Your task to perform on an android device: I want music, sleep, and timers to appear on the home screen, so apply these personalized shortcuts for me on the Insight Timer app.
Image 0: 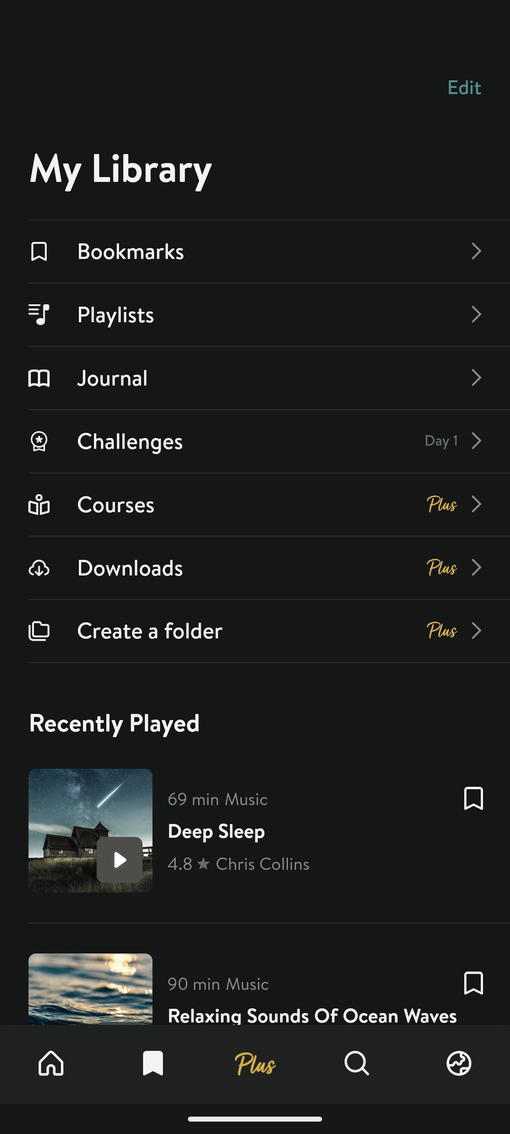
Click on the Home tab at the bottom Left corner of the screen
Step 0: click (51, 1064)
Image 1: 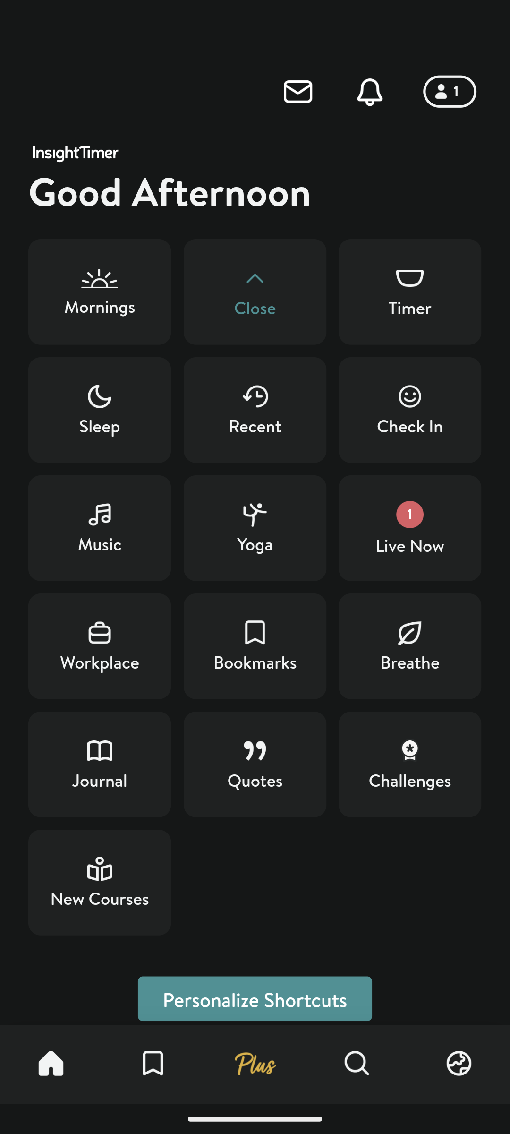
Click on the tab Personalize shortcuts.
Step 1: click (255, 978)
Image 2: 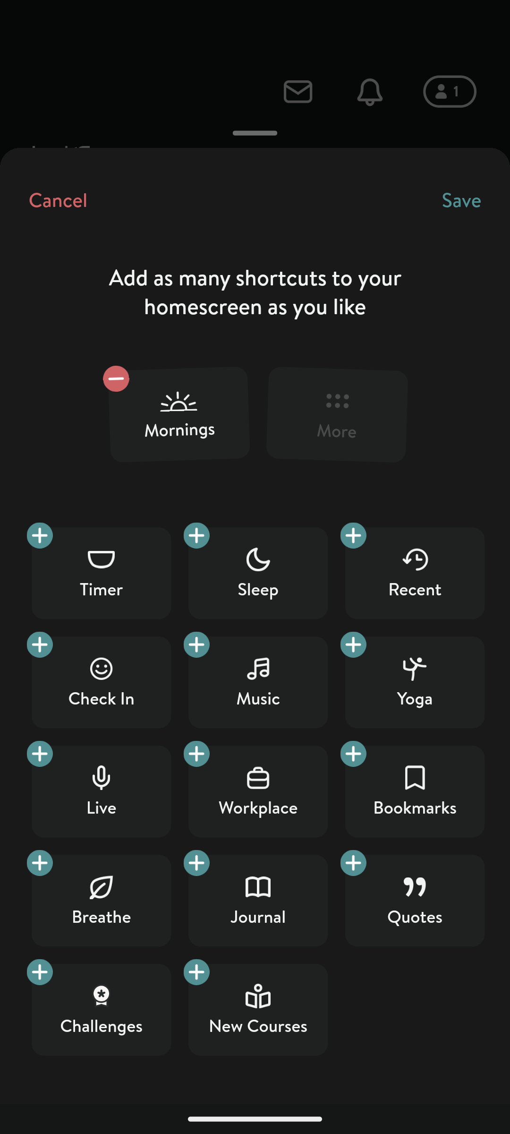
Click on the + icon of the timer tab.
Step 2: click (255, 552)
Image 3: 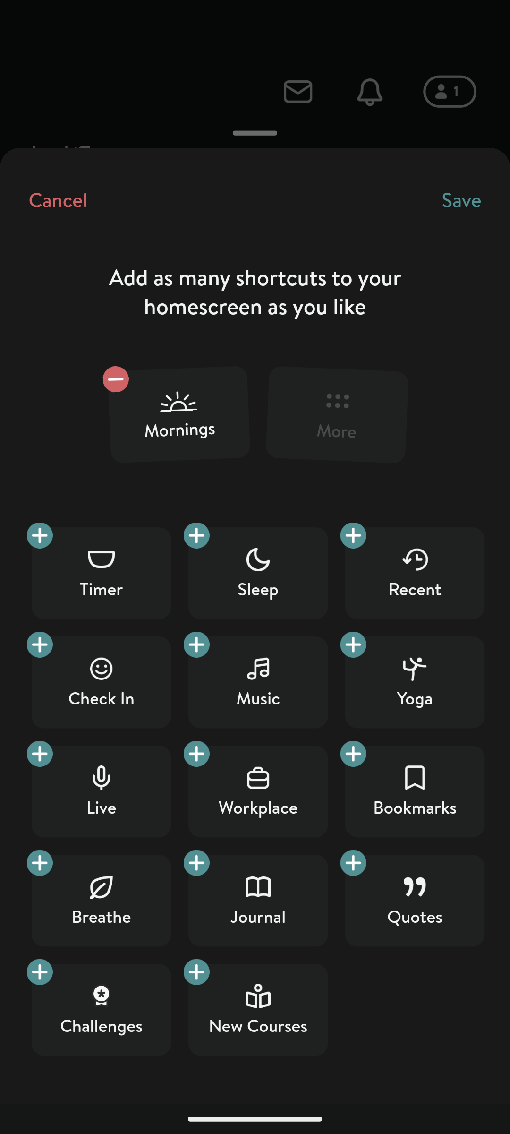
Click on the + icon of the timer tab.
Step 3: click (98, 576)
Image 4: 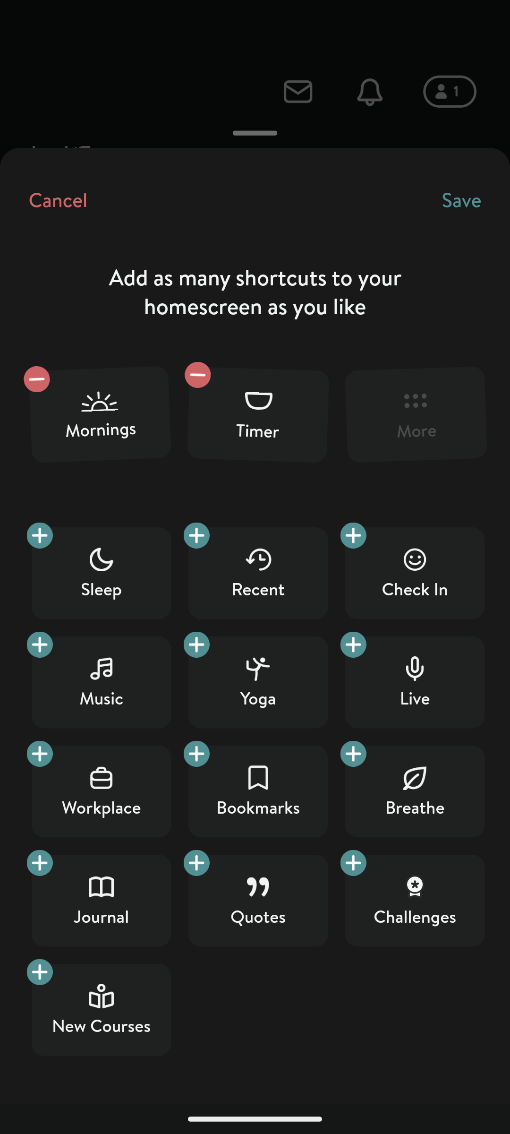
Click on the + icon of the Music tab.
Step 4: click (98, 685)
Image 5: 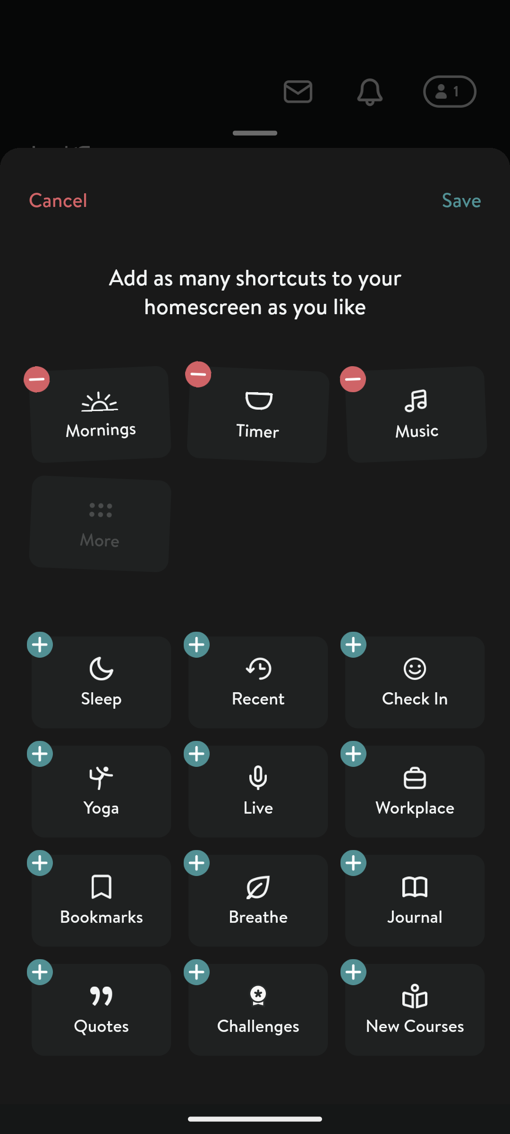
Click on the + icon of the Sleep tab.
Step 5: click (98, 685)
Image 7: 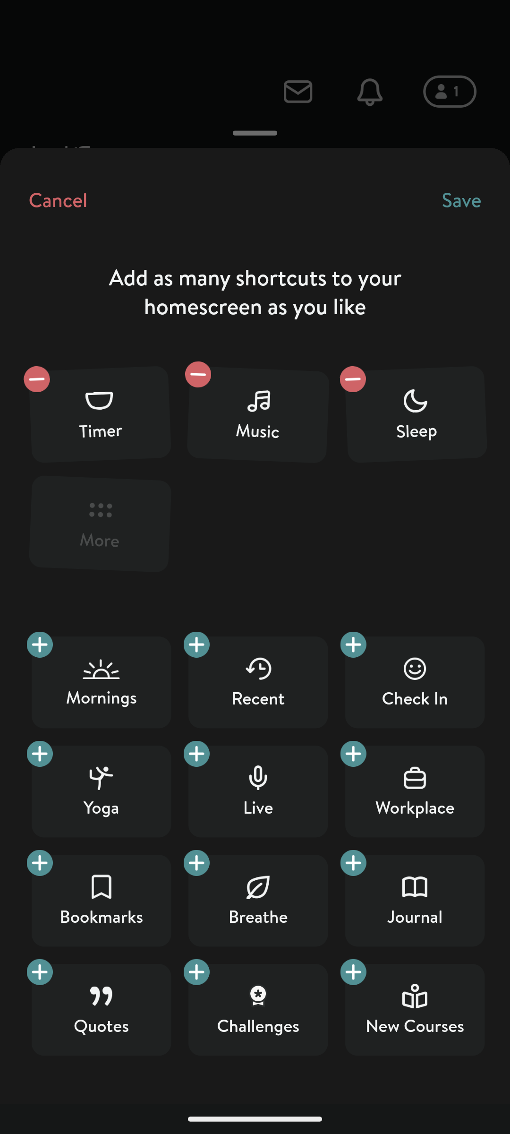
Click on the save tab at the top right corner of the screen.
Step 7: click (461, 199)